Your task to perform on an android device: I want to add a new reminder in the Reminders app titled "Detroit Free Press Marathon" with the description "Track will be a 42.195-kilometre (26.219 mi) race run" and scheduled for September 16, 2023, at 6:30 AM.
Image 1: 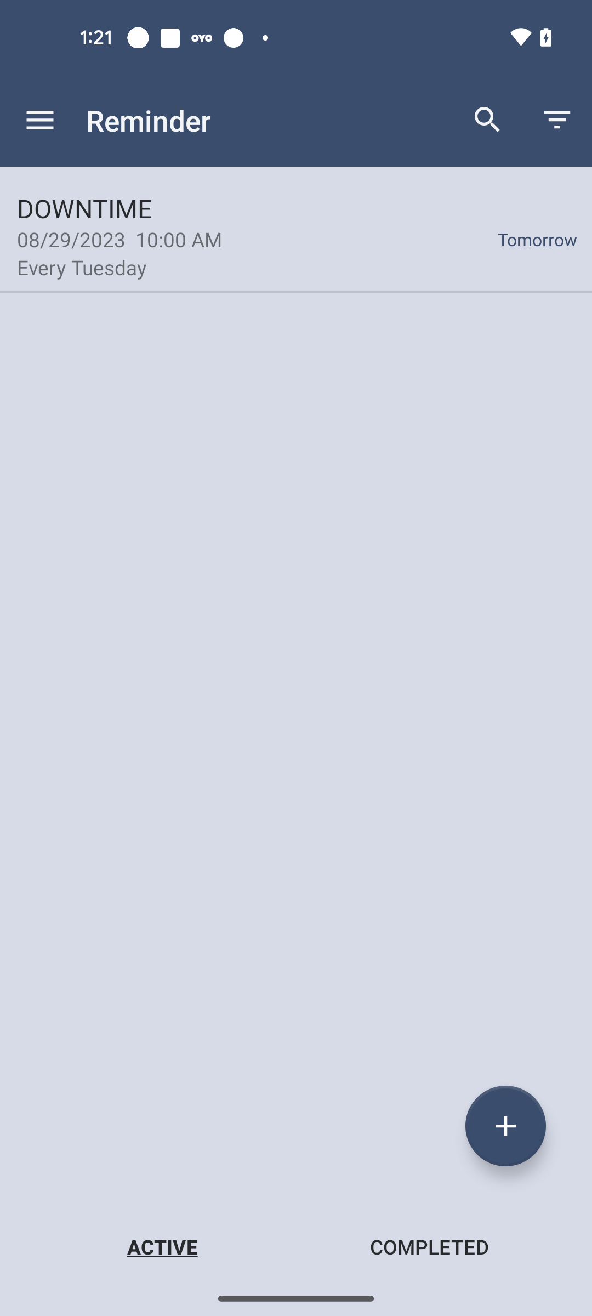
Click on the + button at the bottom right corner of the screen
Step 1: click (505, 1126)
Image 2: 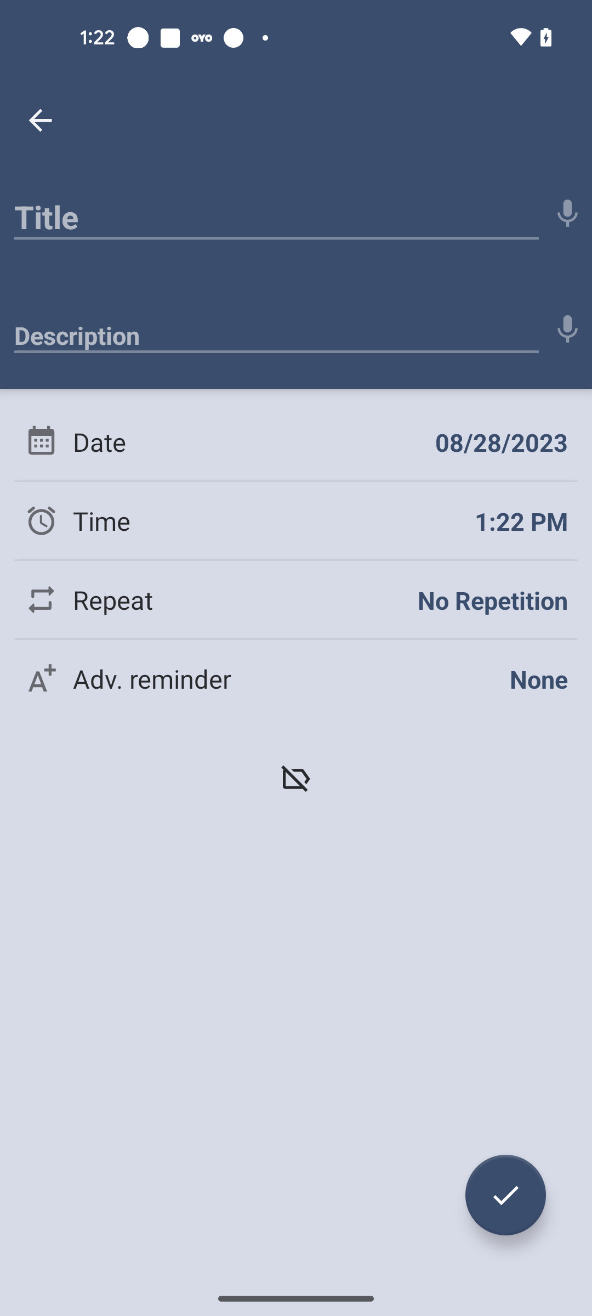
Click on the Title bar
Step 2: click (276, 211)
Image 4: 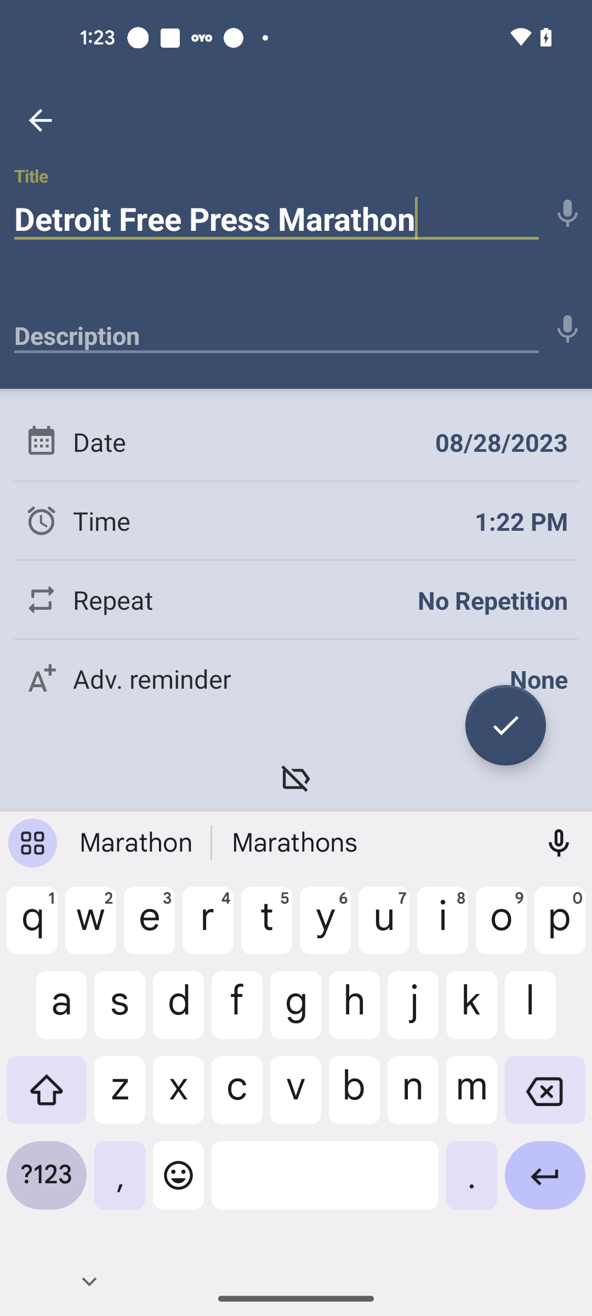
Click on the description bar
Step 4: click (276, 329)
Image 5: 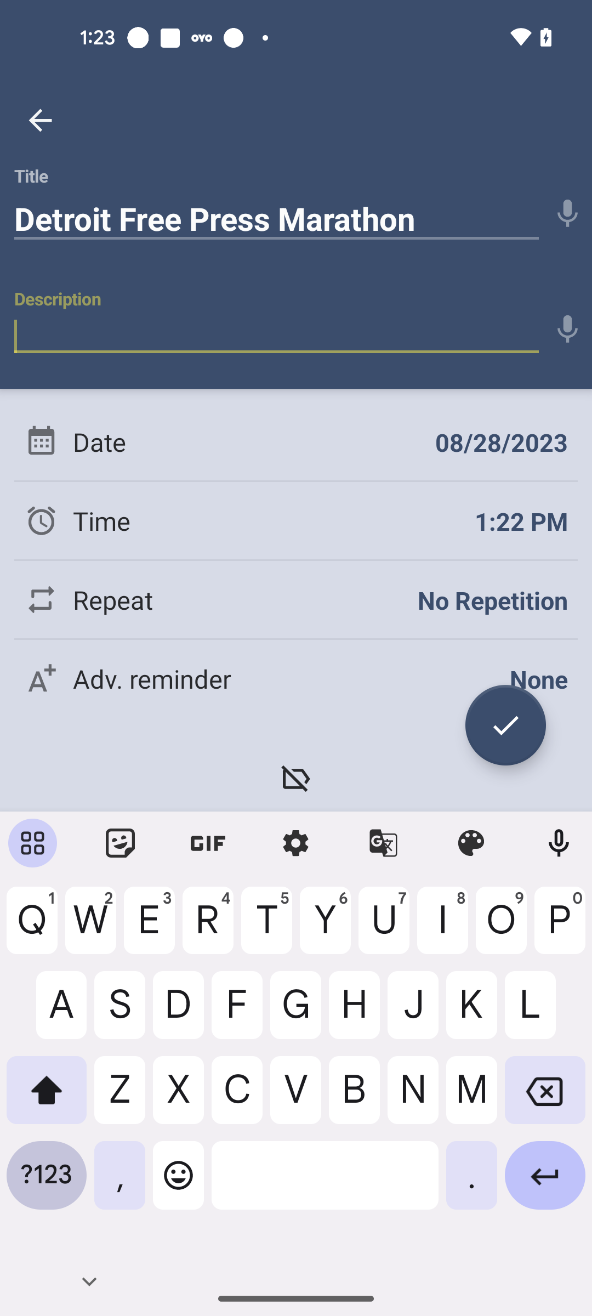
Add the description as Track will be a 42.195-kilometre (26.219 mi) race run
Step 5: type "Track will be a 42.195-kilometre (26.219 mi) race run"
Image 6: 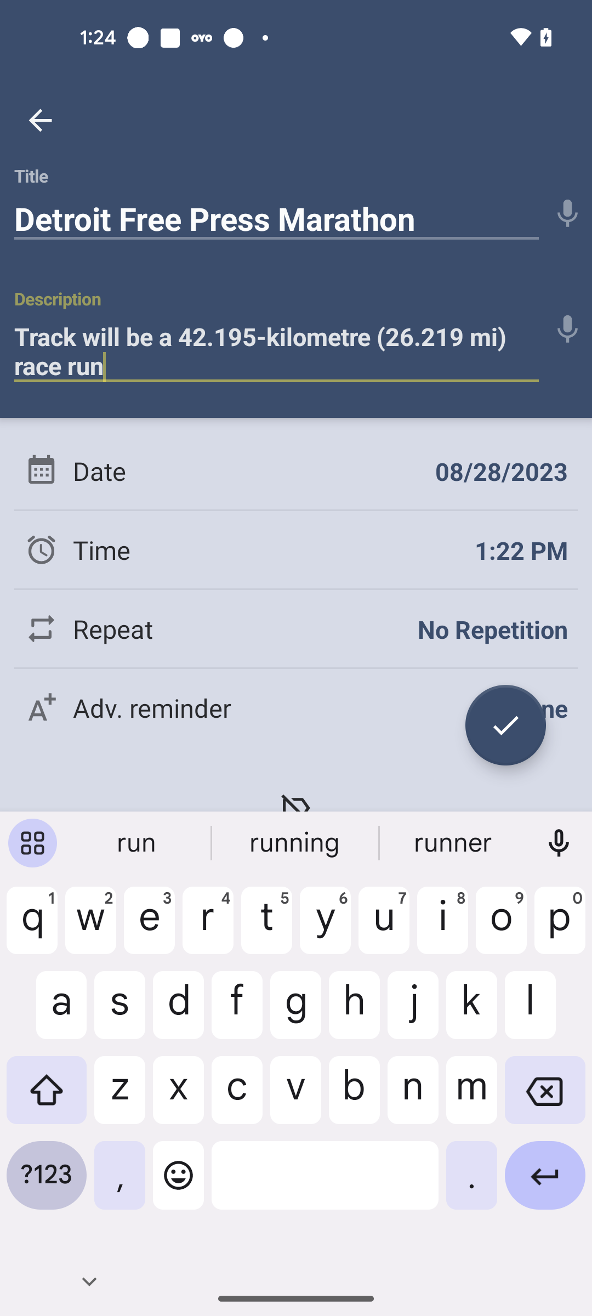
Click on the Date option
Step 6: click (230, 470)
Image 7: 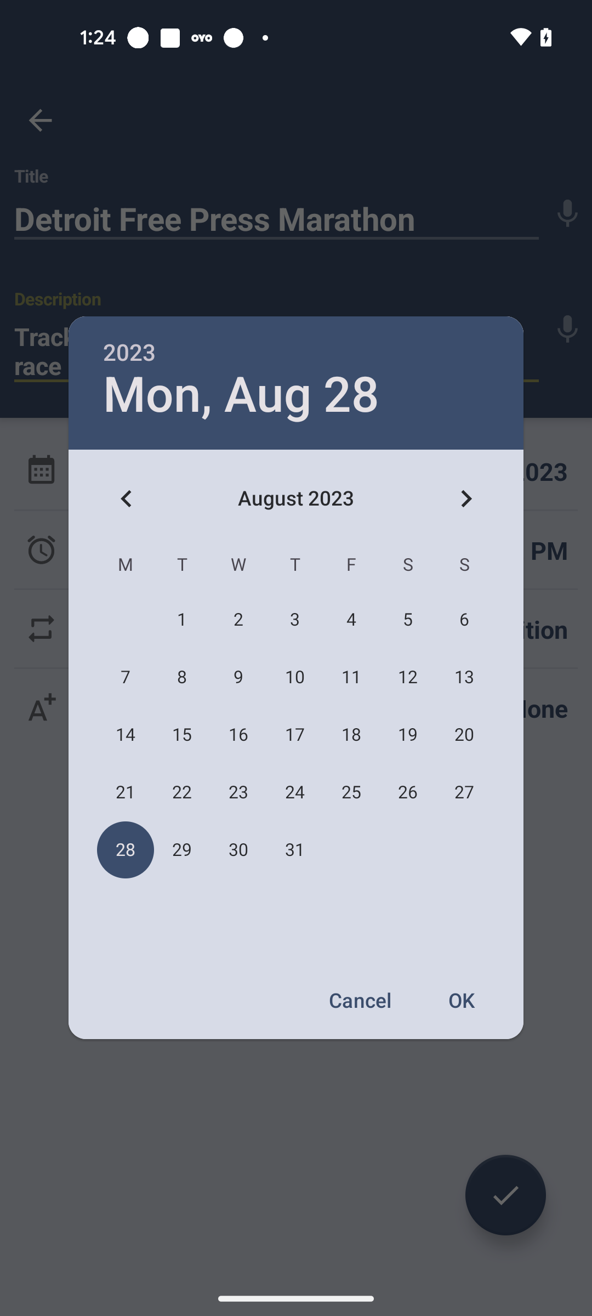
Go to the September month
Step 7: click (465, 498)
Image 8: 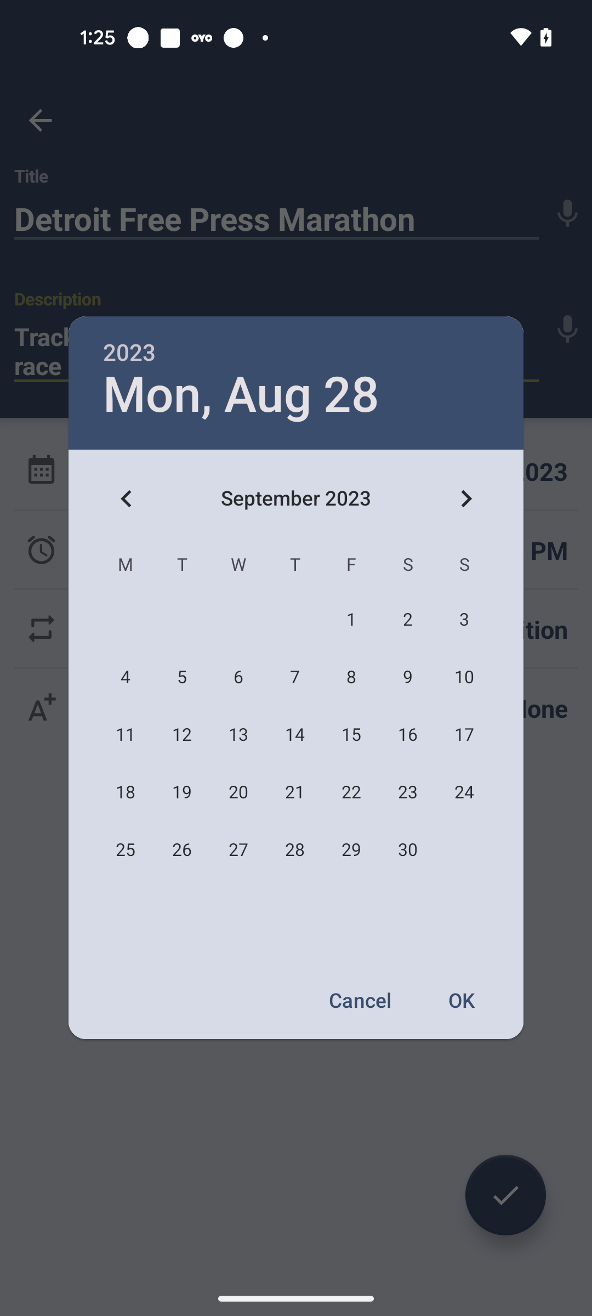
Select the Date as 09/16/2023
Step 8: click (408, 735)
Image 9: 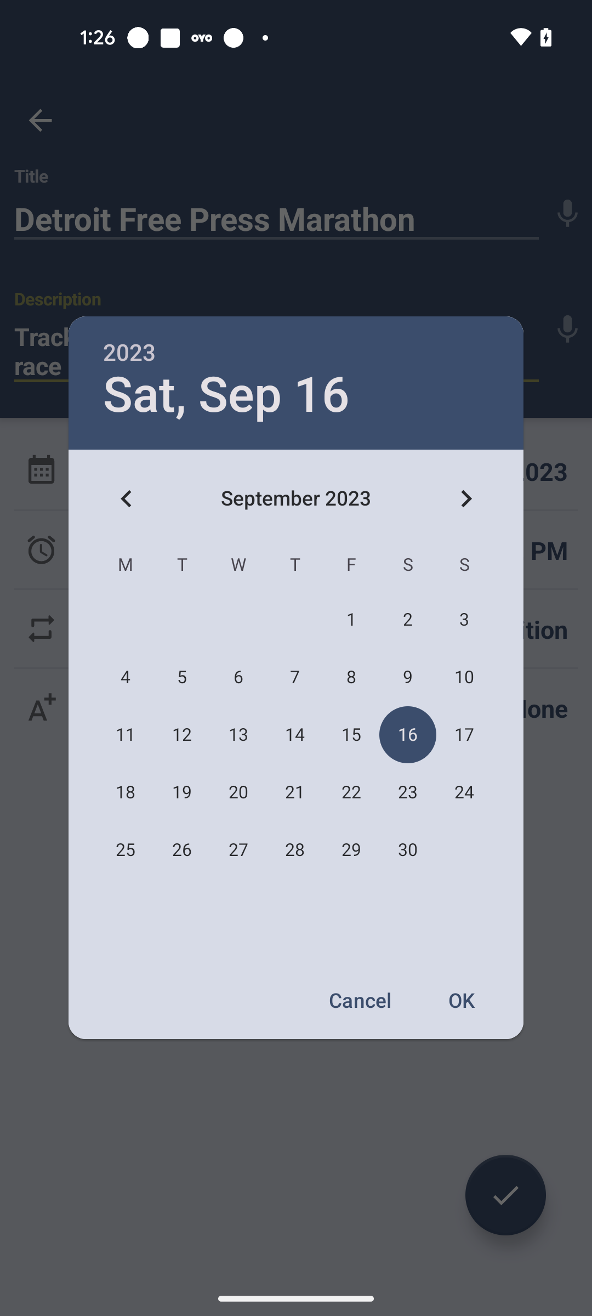
Click on the OK option
Step 9: click (463, 1000)
Image 10: 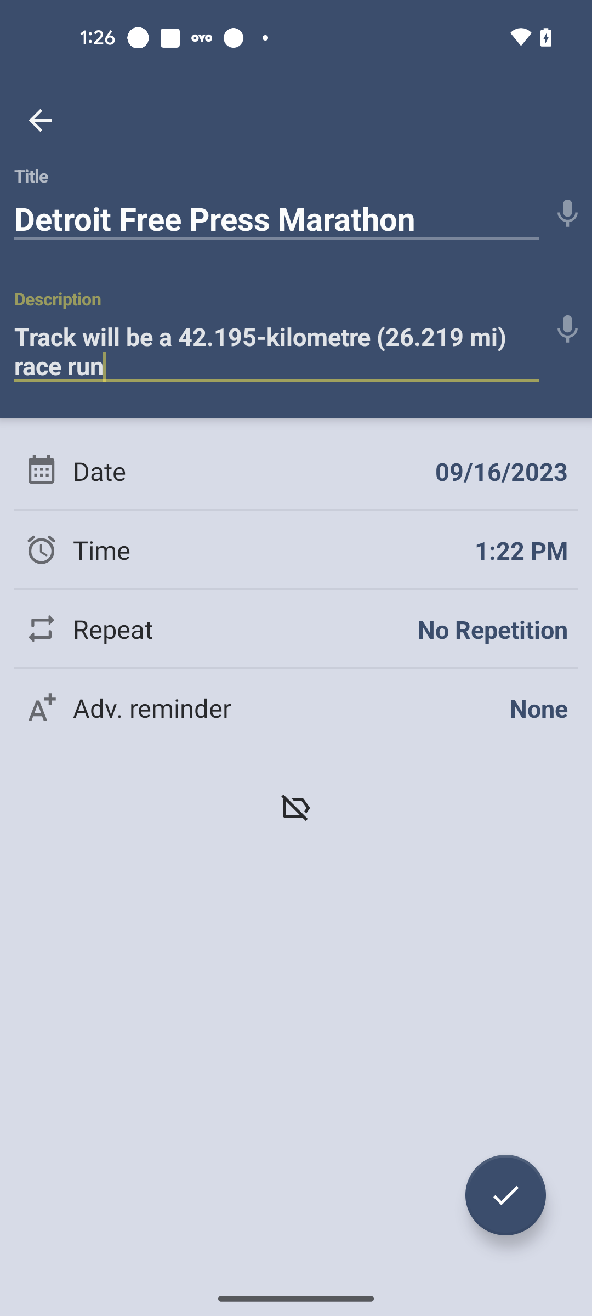
Click on the time option
Step 10: click (521, 550)
Image 11: 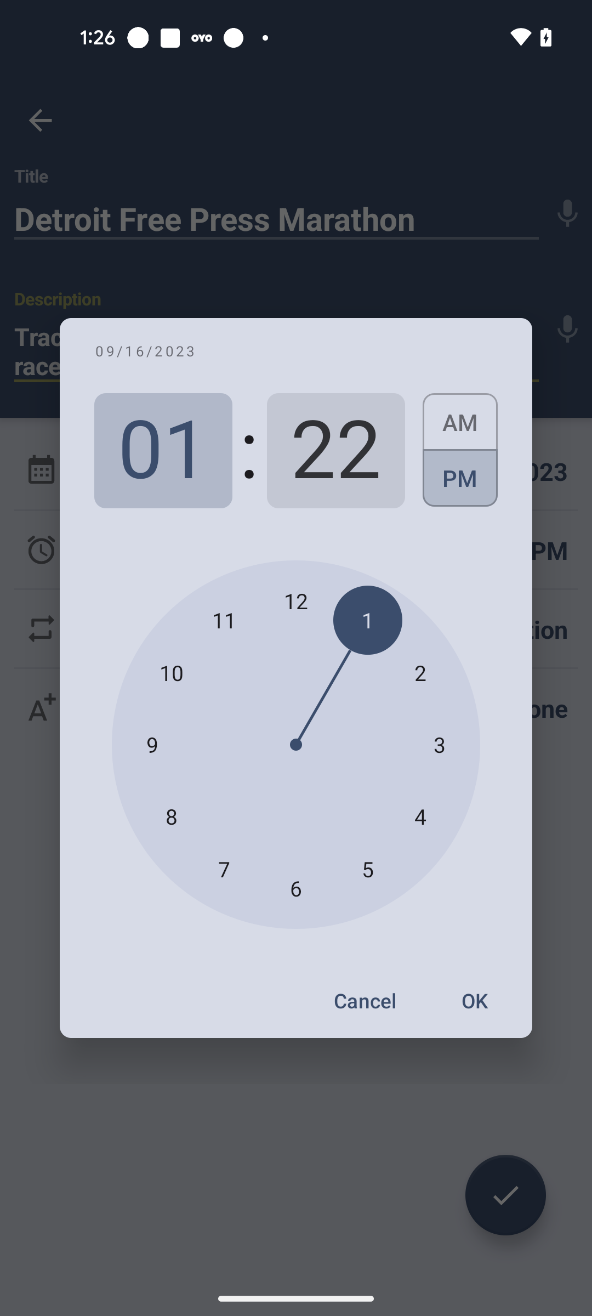
Set hours to 6
Step 11: click (296, 888)
Image 12: 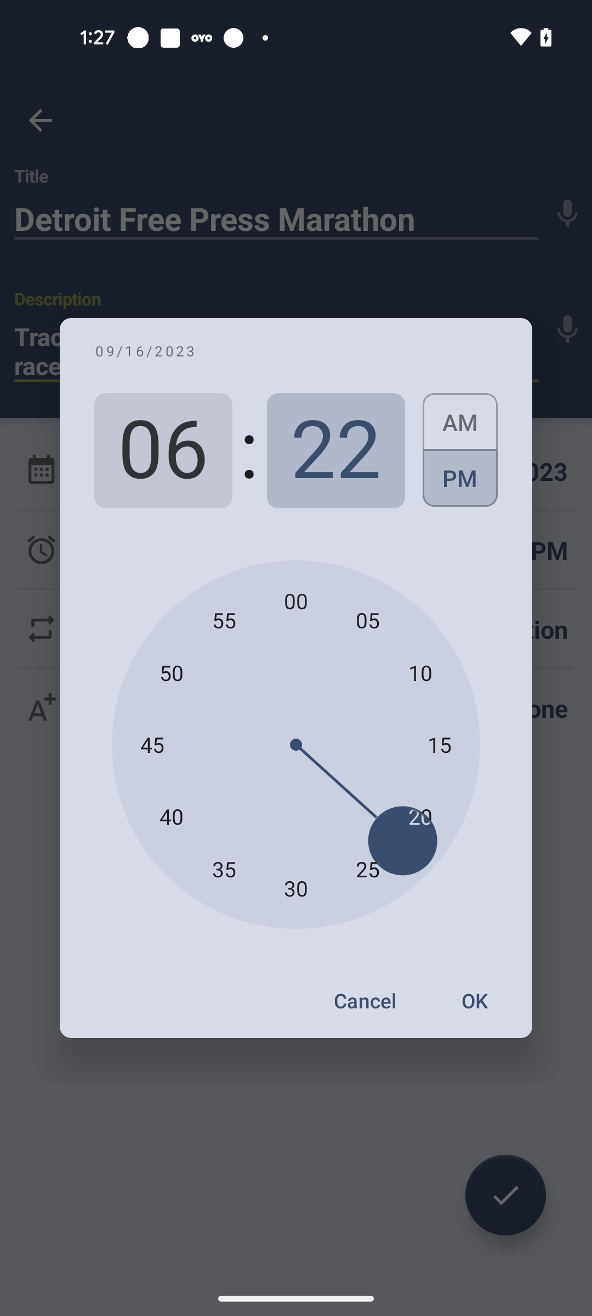
Set minutes to 30
Step 12: click (296, 888)
Image 13: 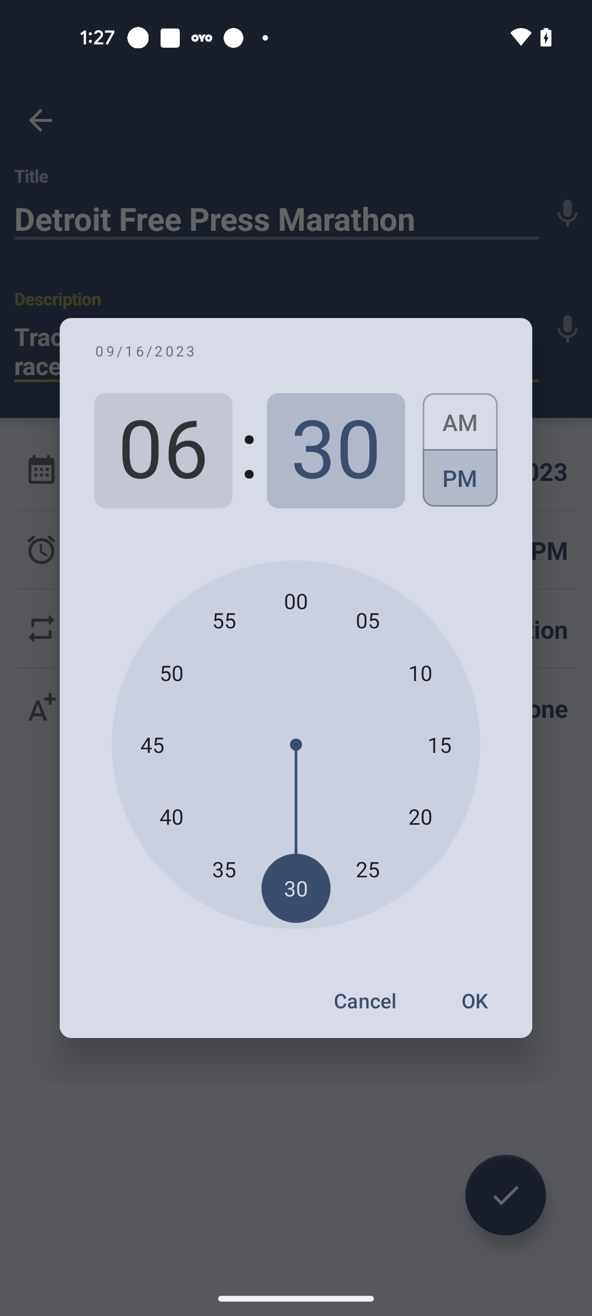
Select AM
Step 13: click (460, 416)
Image 14: 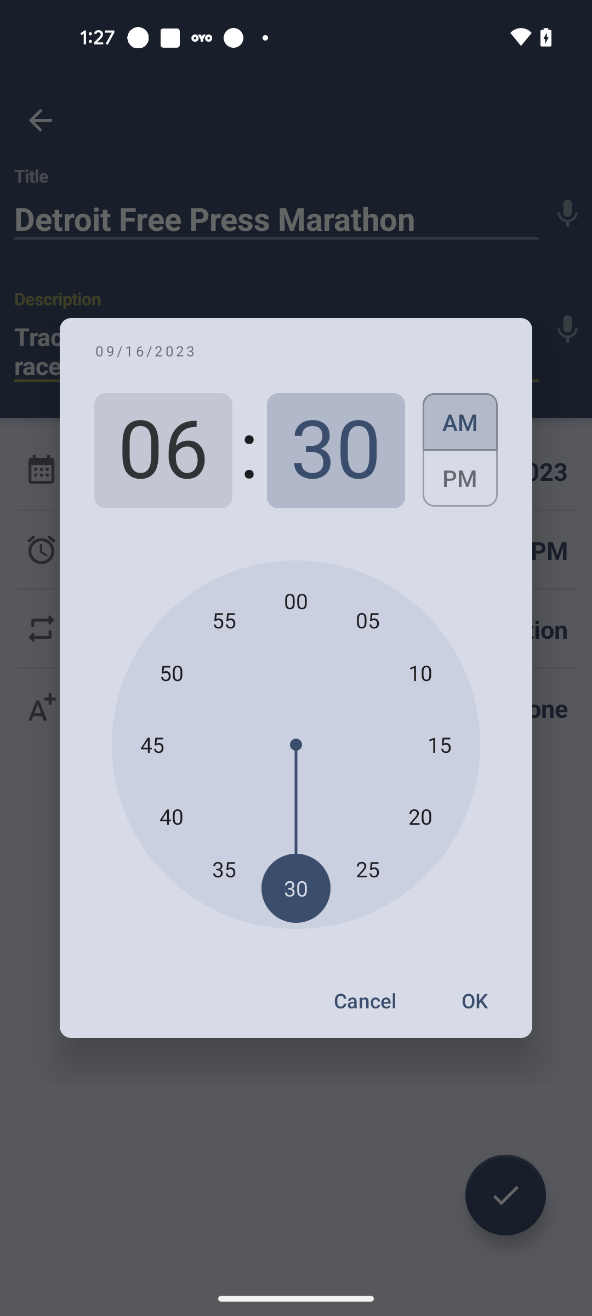
Click on the OK option
Step 14: click (474, 1001)
Image 15: 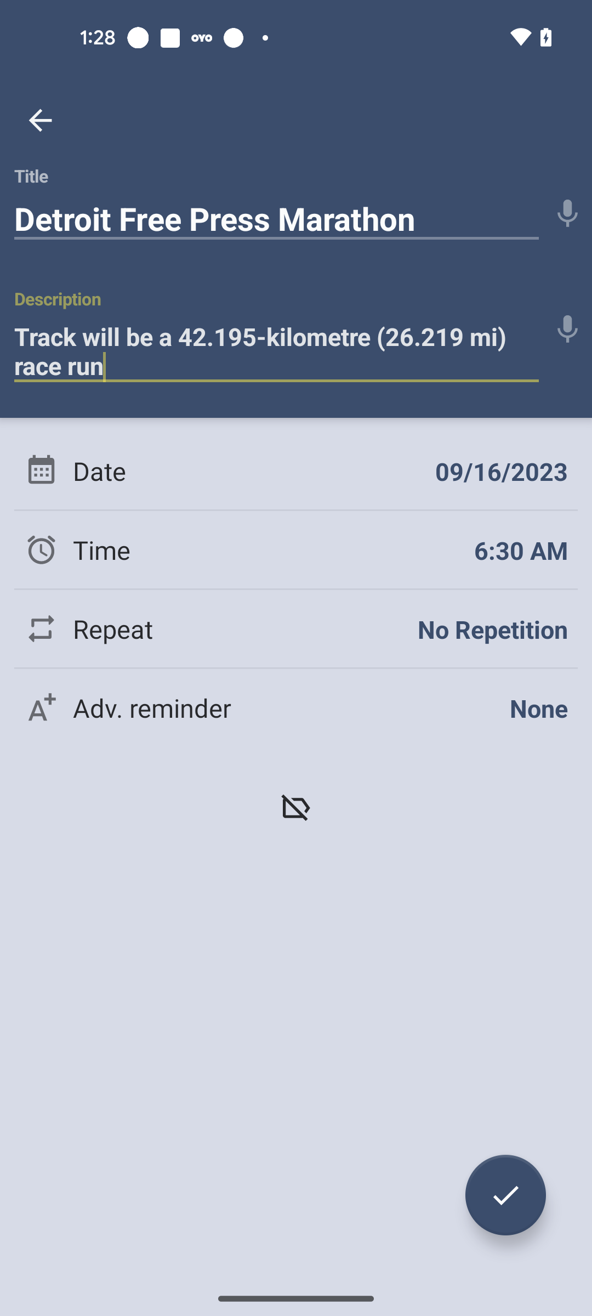
Click on the Tick button at the bottom right corner of the screen
Step 15: click (505, 1195)